Your task to perform on an android device: Search for the yoga pants in the Shopsy app.
Image 0: 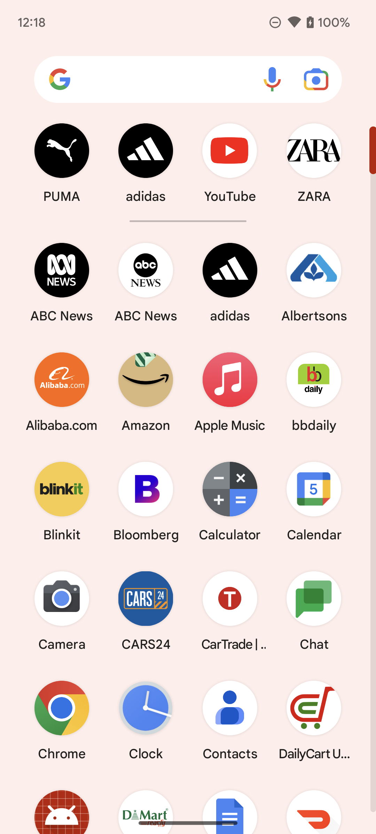
Open Shopsy app.
Step 0: open app "Shopsy"